Your task to perform on an android device: I'm making my way home by foot from my gym. Use the Google Fit app to keep track of my walking distance.
Image 0: 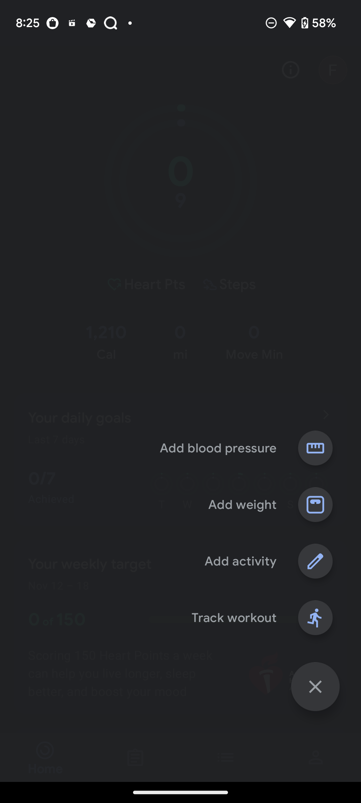
Click on the Track workout
Step 0: click (234, 618)
Image 1: 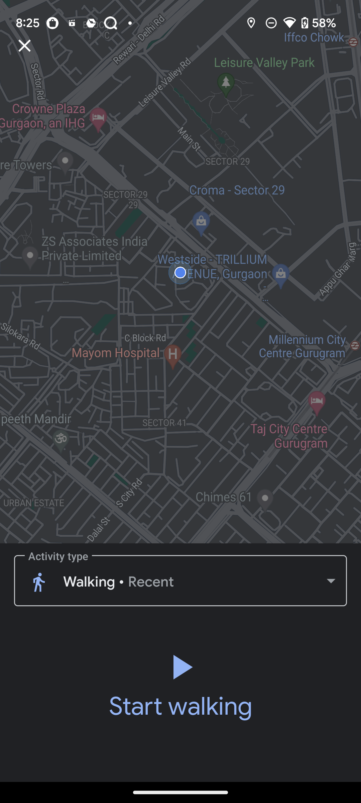
Click on start walking
Step 1: click (180, 685)